Your task to perform on an android device: I want to read the reviews of Copaya Volleyball and what other customers said about the volleyball
Image 0: 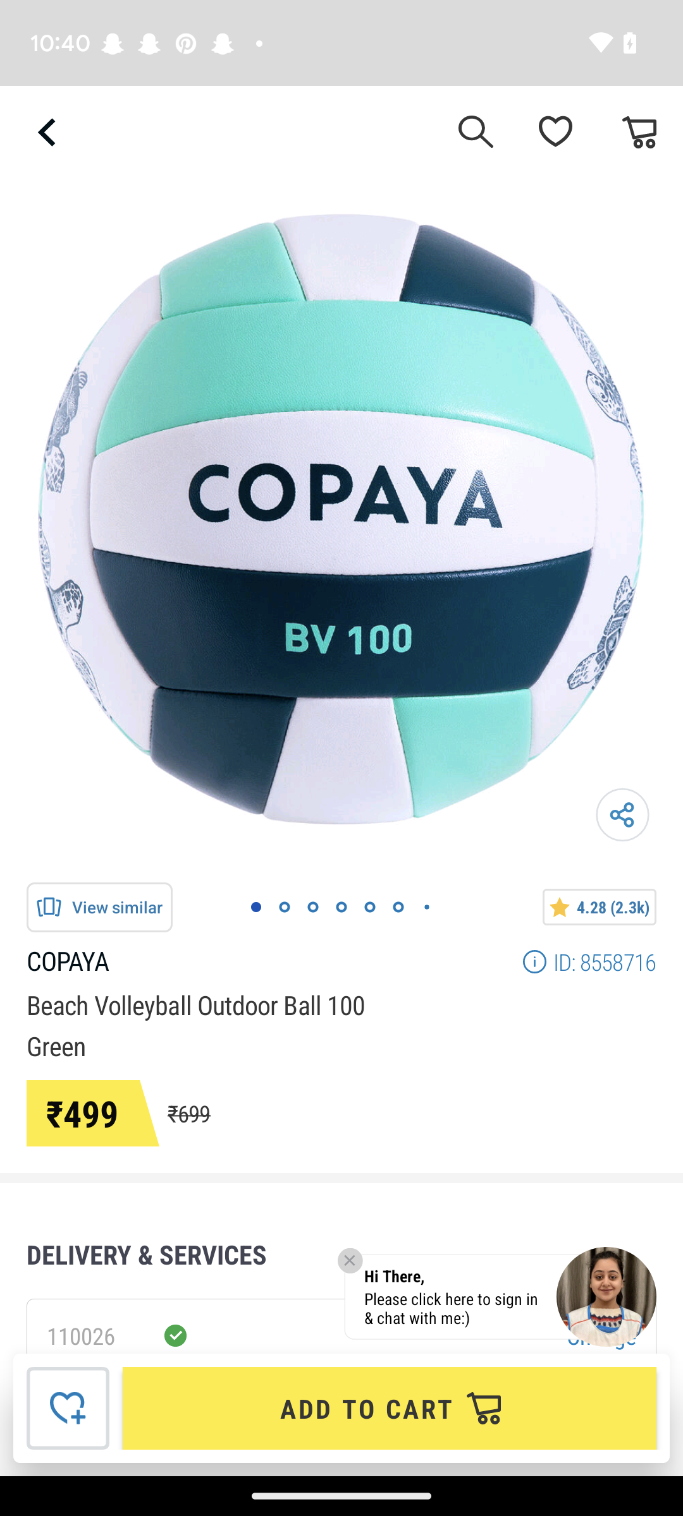
Scroll up to view the ratings option 
Step 0: scroll down
Image 1: 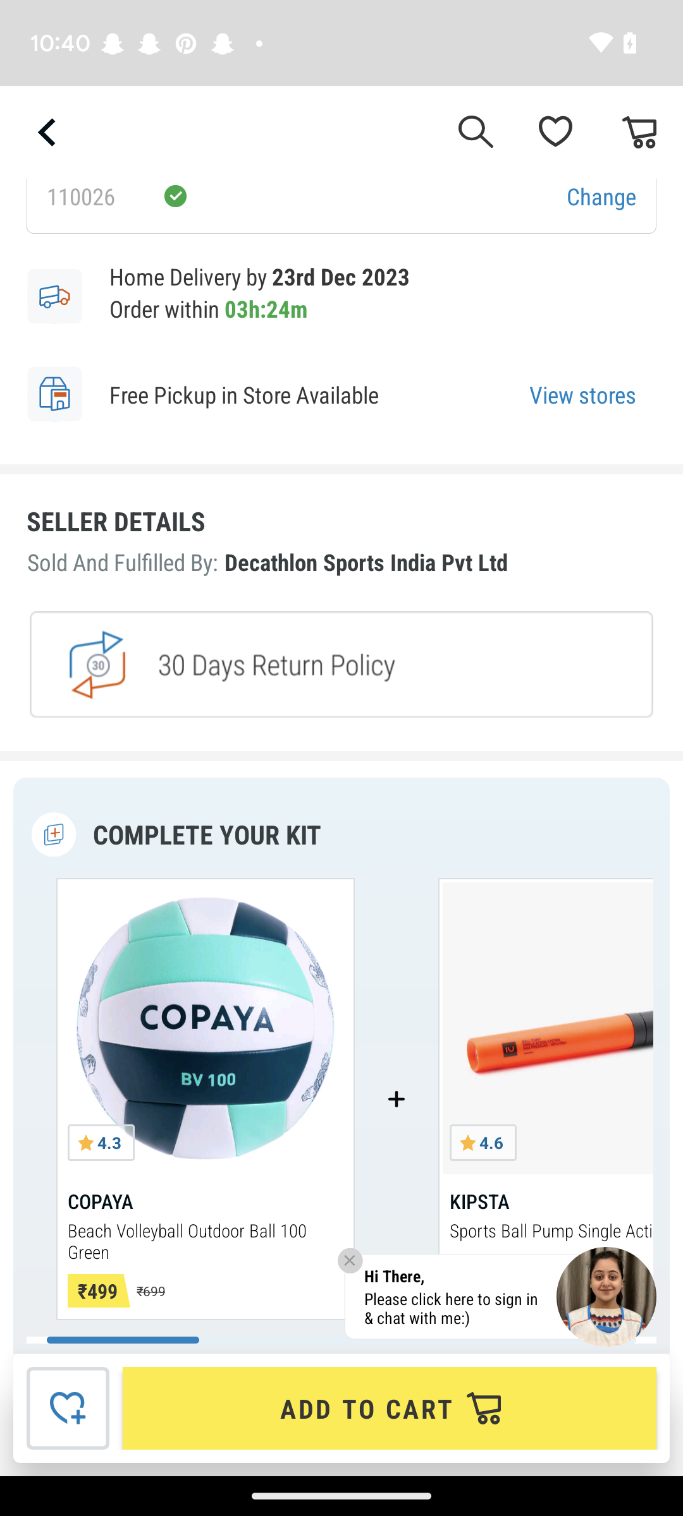
Scroll up to view the ratings option 
Step 1: scroll down
Image 2: 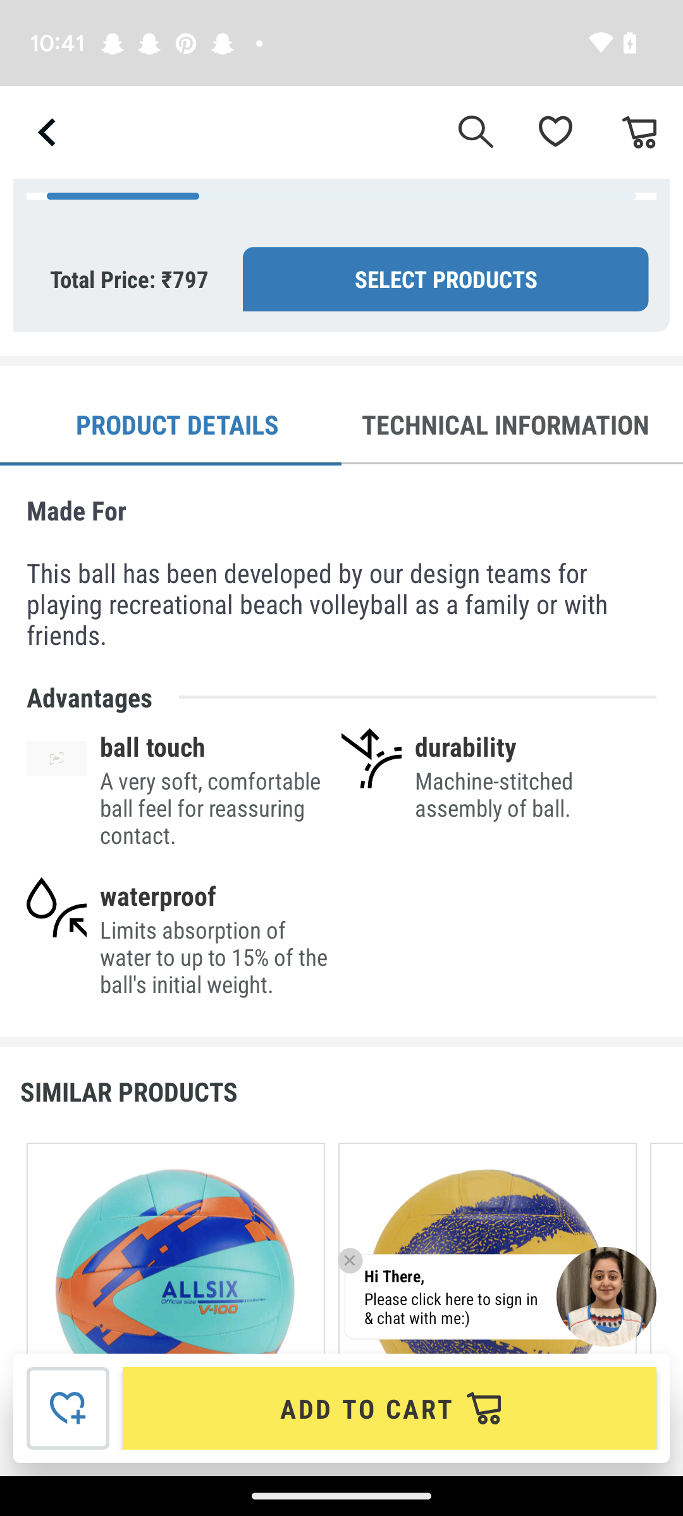
Scroll up to view the ratings option 
Step 2: scroll down
Image 3: 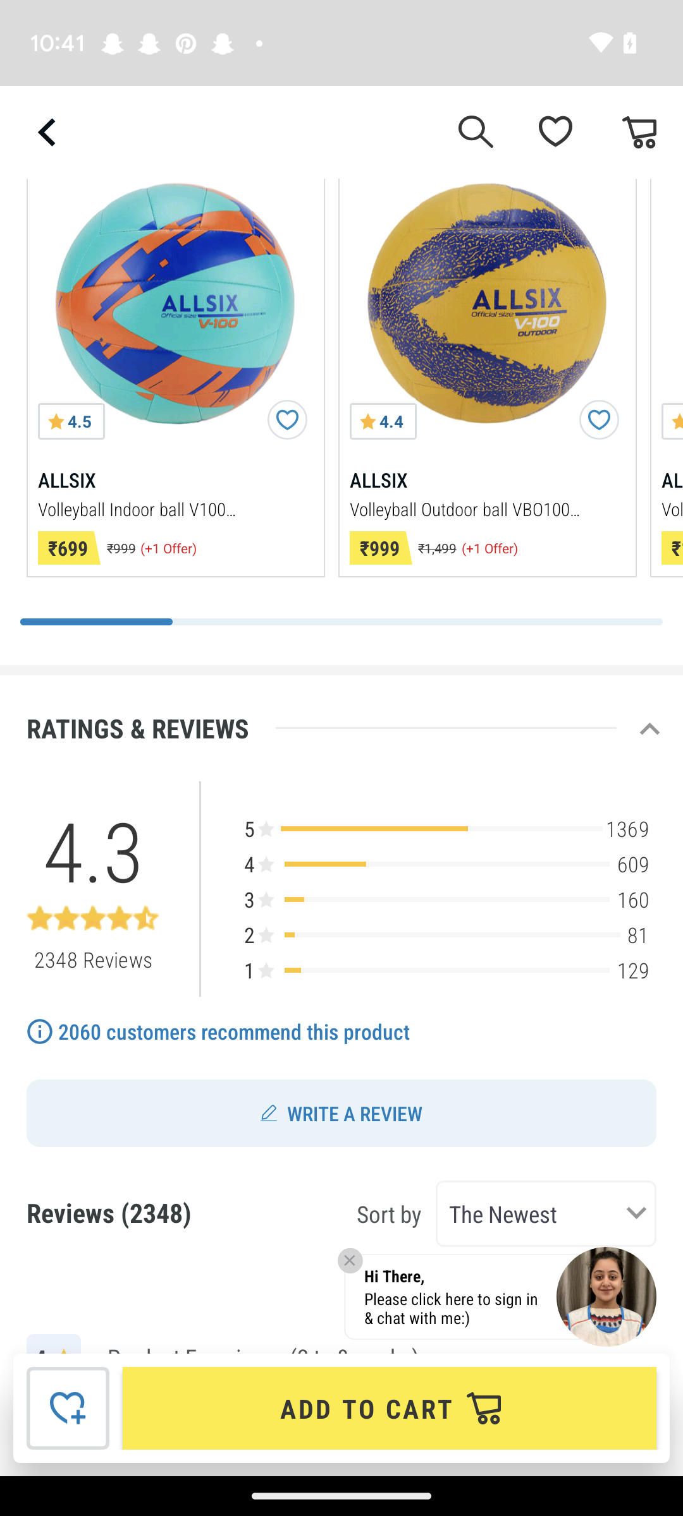
Scroll up to view the ratings option 
Step 3: scroll down